Your task to perform on an android device: My old sports shoes are broken, so I need new ones for my gym workouts. Use the lifestyle app to look for men's sports shoes.
Image 0: 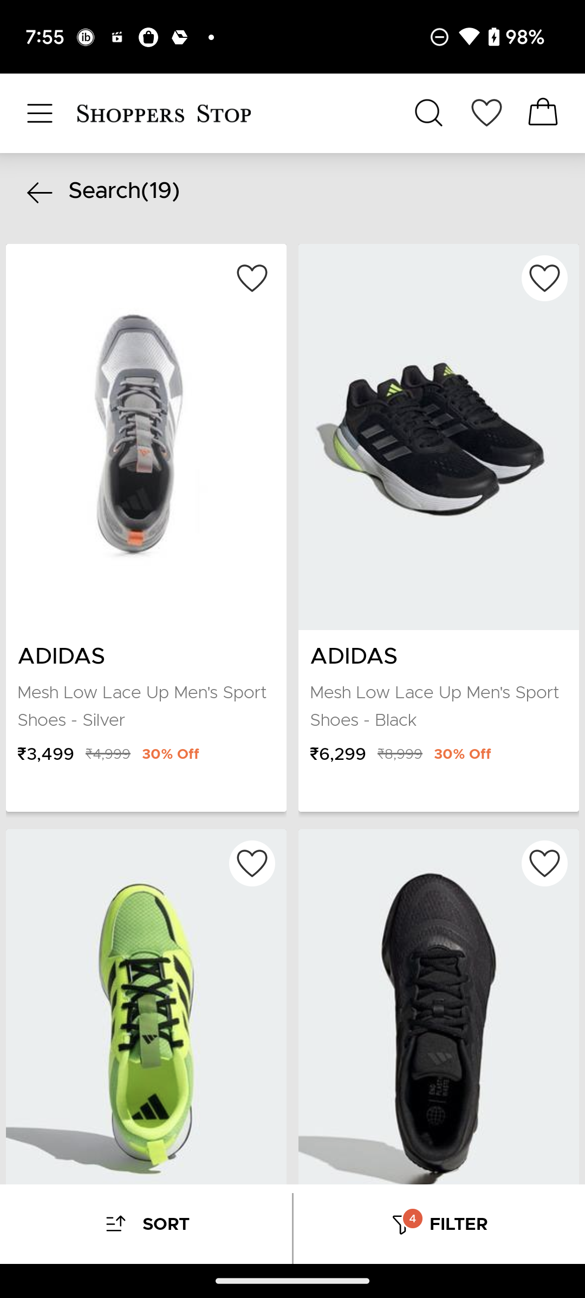
Open lifestyle app
Step 0: open app "Lifestyle"
Image 1: 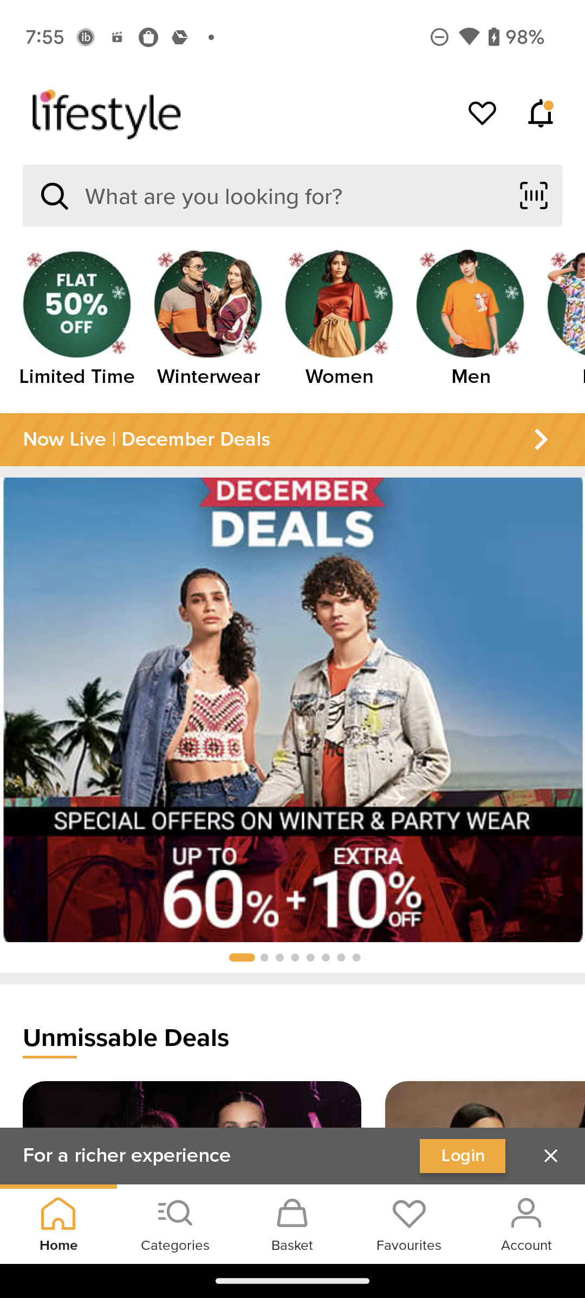
Click on the search bar at the top of the screen
Step 1: click (295, 195)
Image 2: 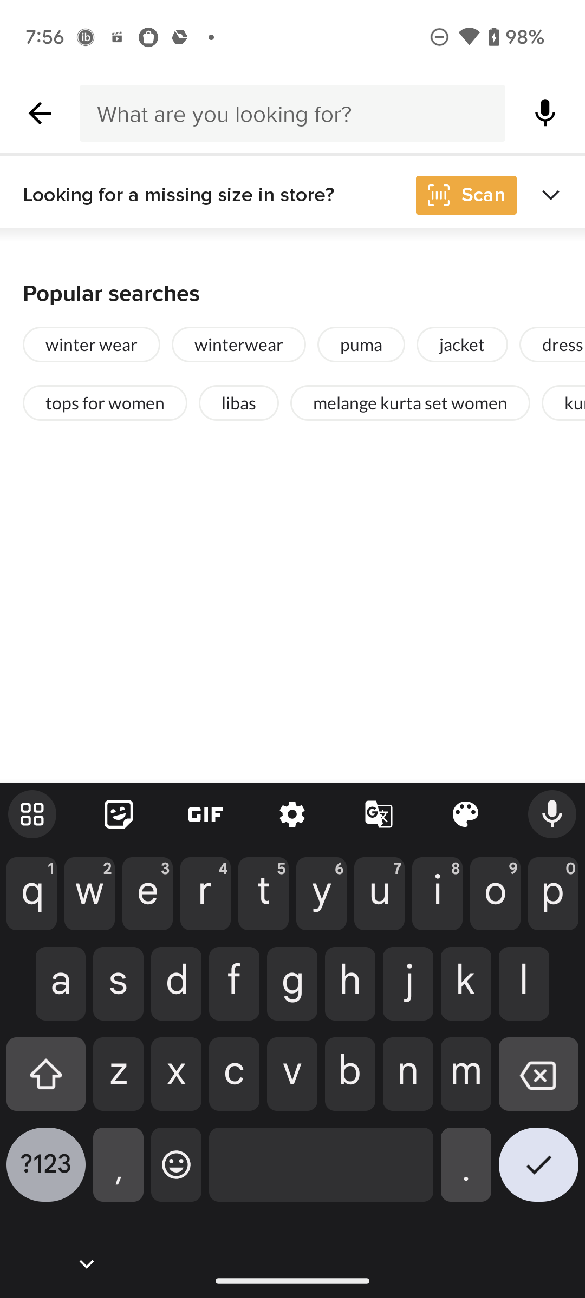
Search for Sports Shoes
Step 2: type "Sports Shoes"
Image 3: 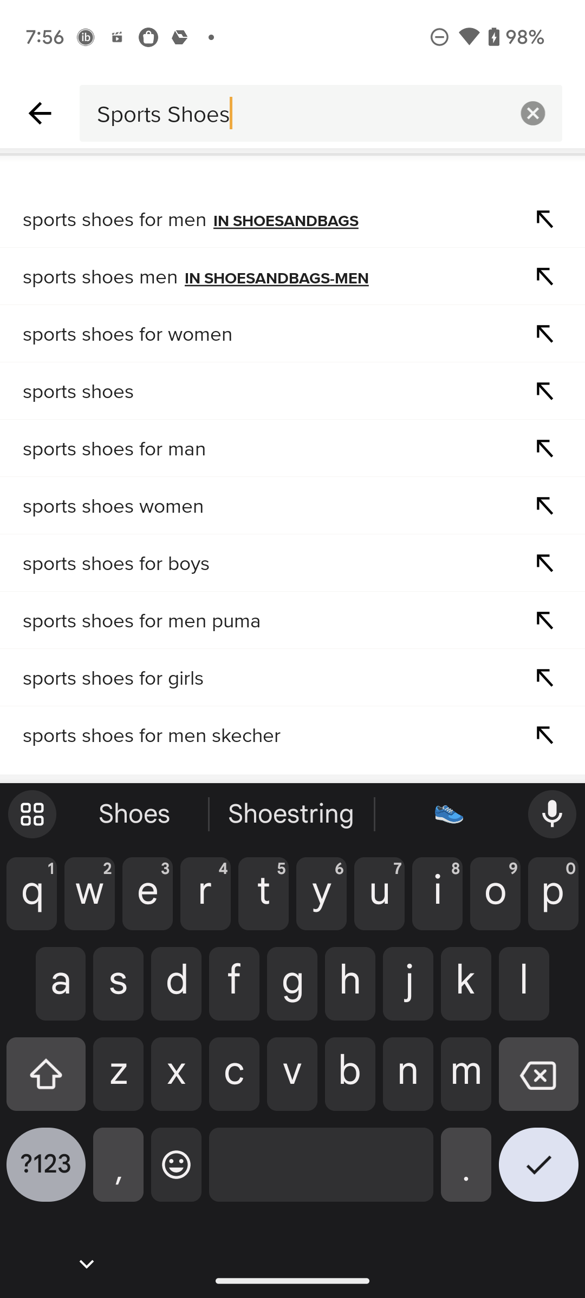
Click on the first search suggestion
Step 3: click (114, 218)